Your task to perform on an android device: Go to the To Do List app and delete the meeting with the team lead reminder
Image 1: 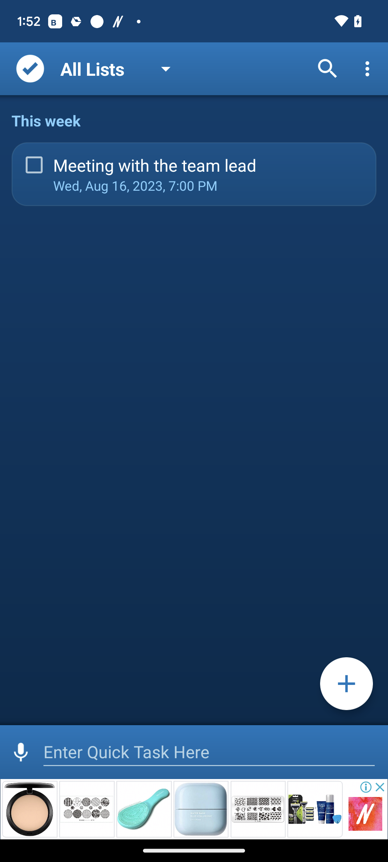
Click on meeting with the team lead
Step 1: click (207, 165)
Image 2: 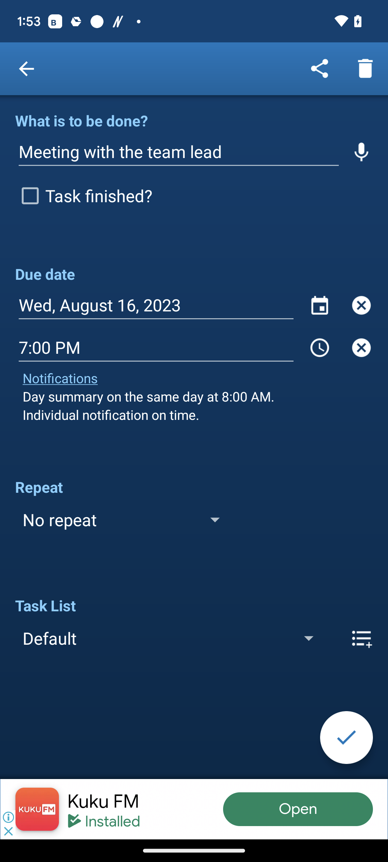
Click on the delete icon at the top-right corner of the screen
Step 2: click (365, 69)
Image 3: 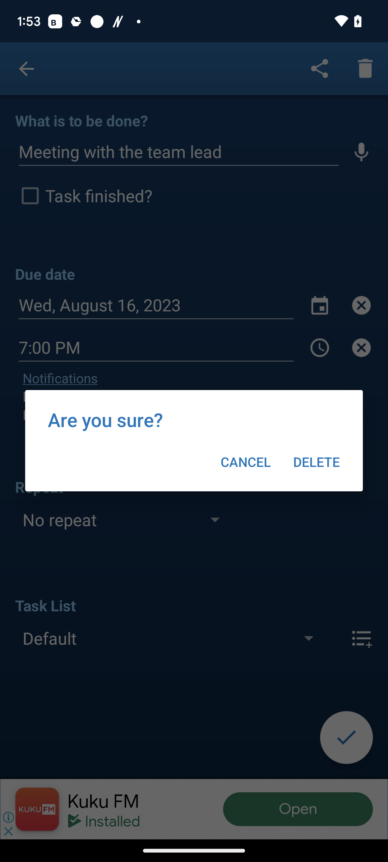
Click on the DELETE option
Step 3: click (317, 462)